Your task to perform on an android device: Go to the Healofy app & see the parenting tips
Image 0: 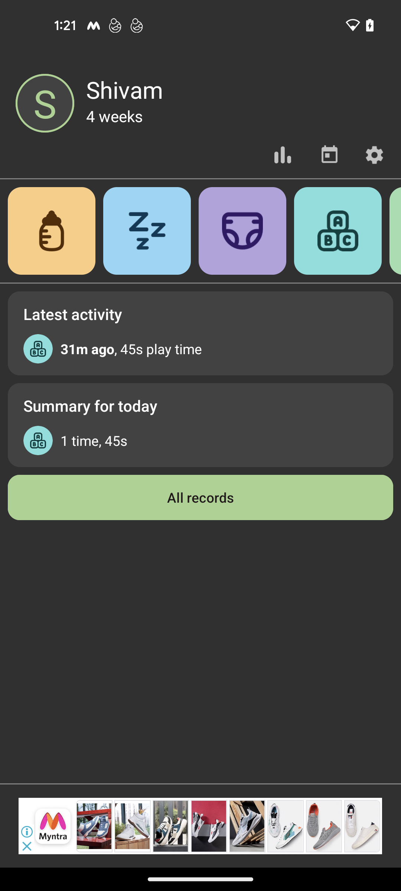
open the Healofy app
Step 0: open app "Healofy"
Image 1: 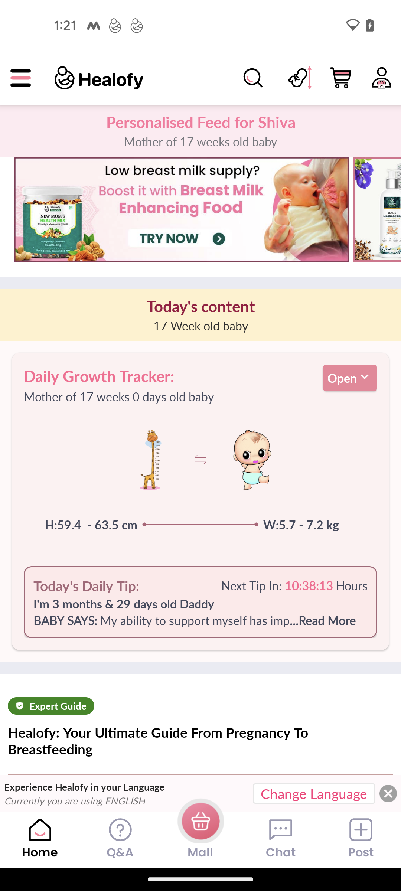
click on the menu icon at the top left corner of the screen
Step 1: click (19, 78)
Image 2: 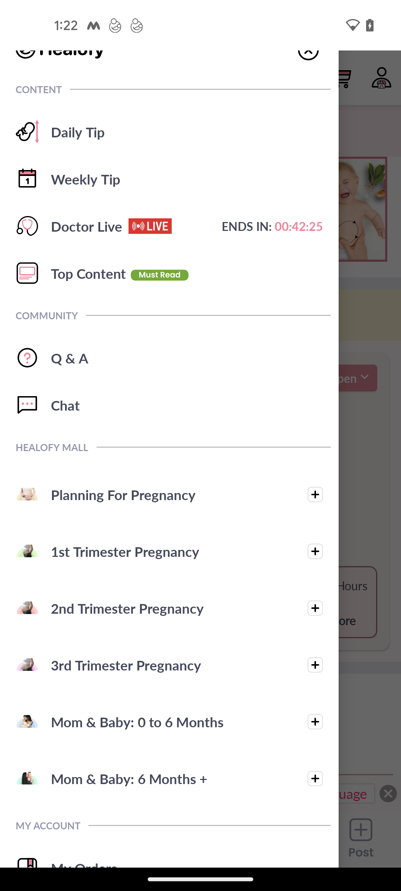
click on the Daily Tip option
Step 2: wait